Your task to perform on an android device: I want to open the Movie name in my existing docs which i was saved in as a doc 
Image 0: 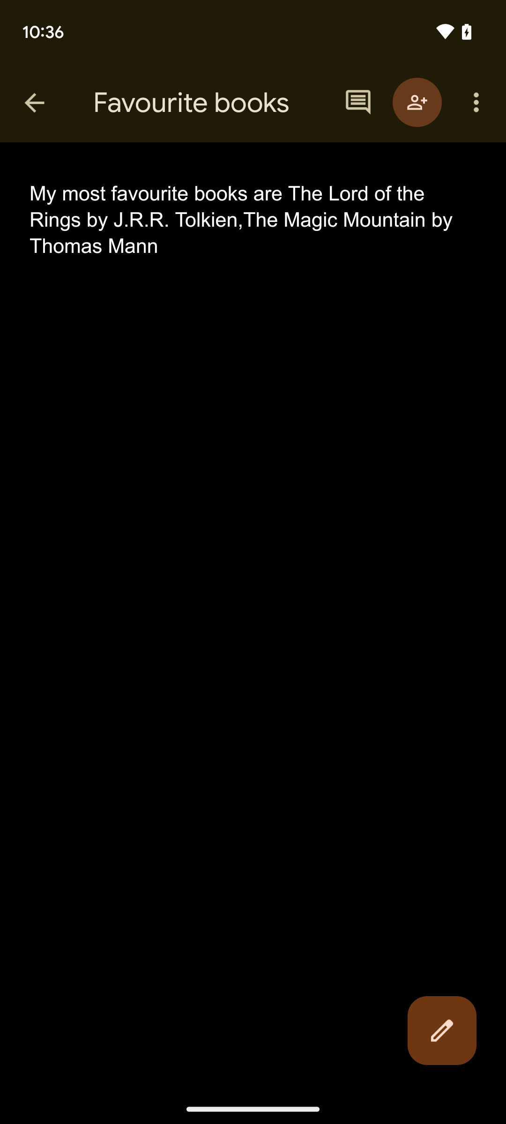
Go back to the screen
Step 0: press back button
Image 1: 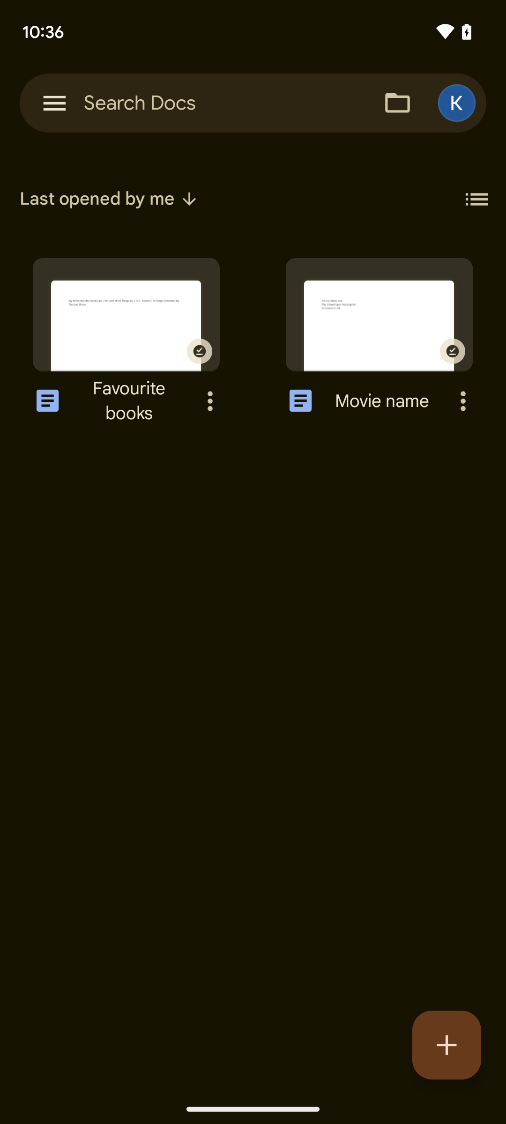
Click on the Movie name doc
Step 1: click (388, 344)